Your task to perform on an android device: I'll go on vacation to Florianópolis the following month. I'll look for lodging for a lone tourist visiting Florianópolis from November 5 to November 10 using the lastminute.com app.
Image 0: 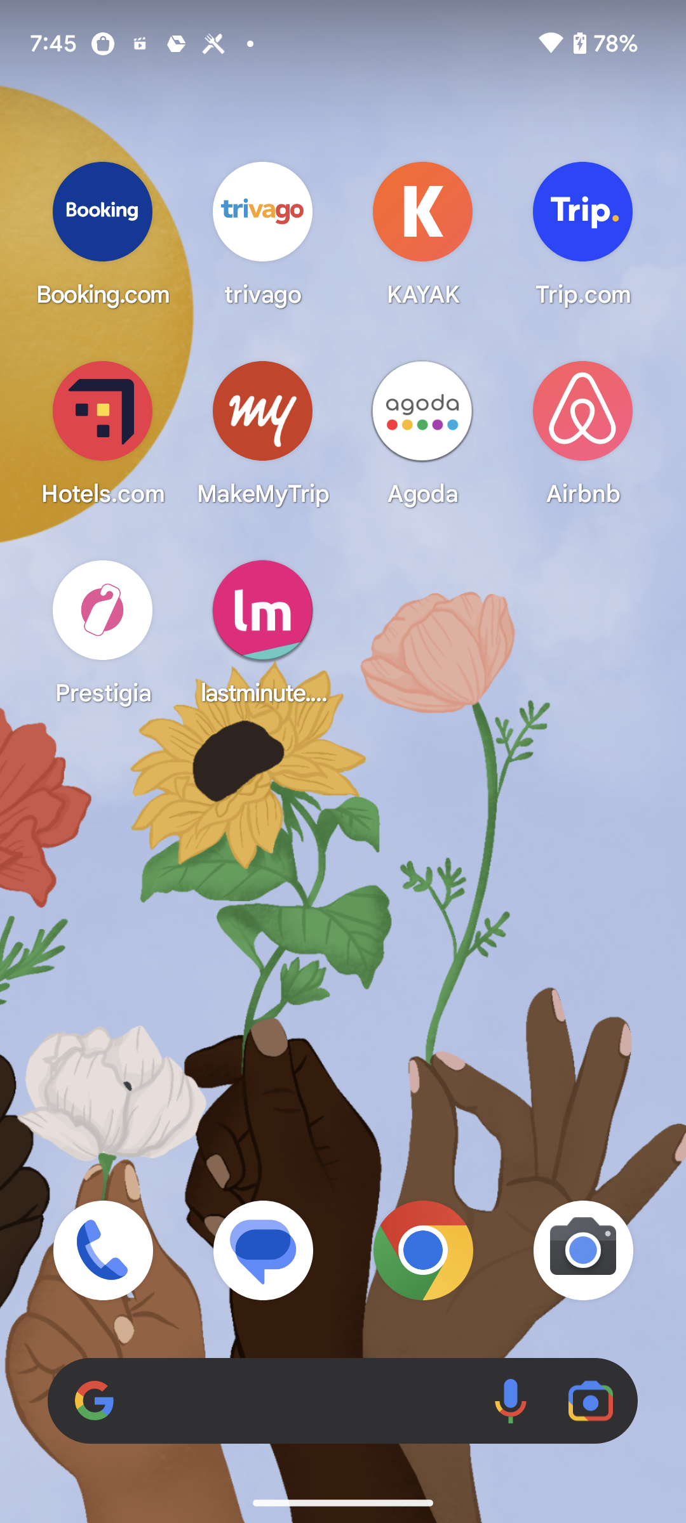
open Lastminute.com app
Step 0: open app "lastminute.com"
Image 1: 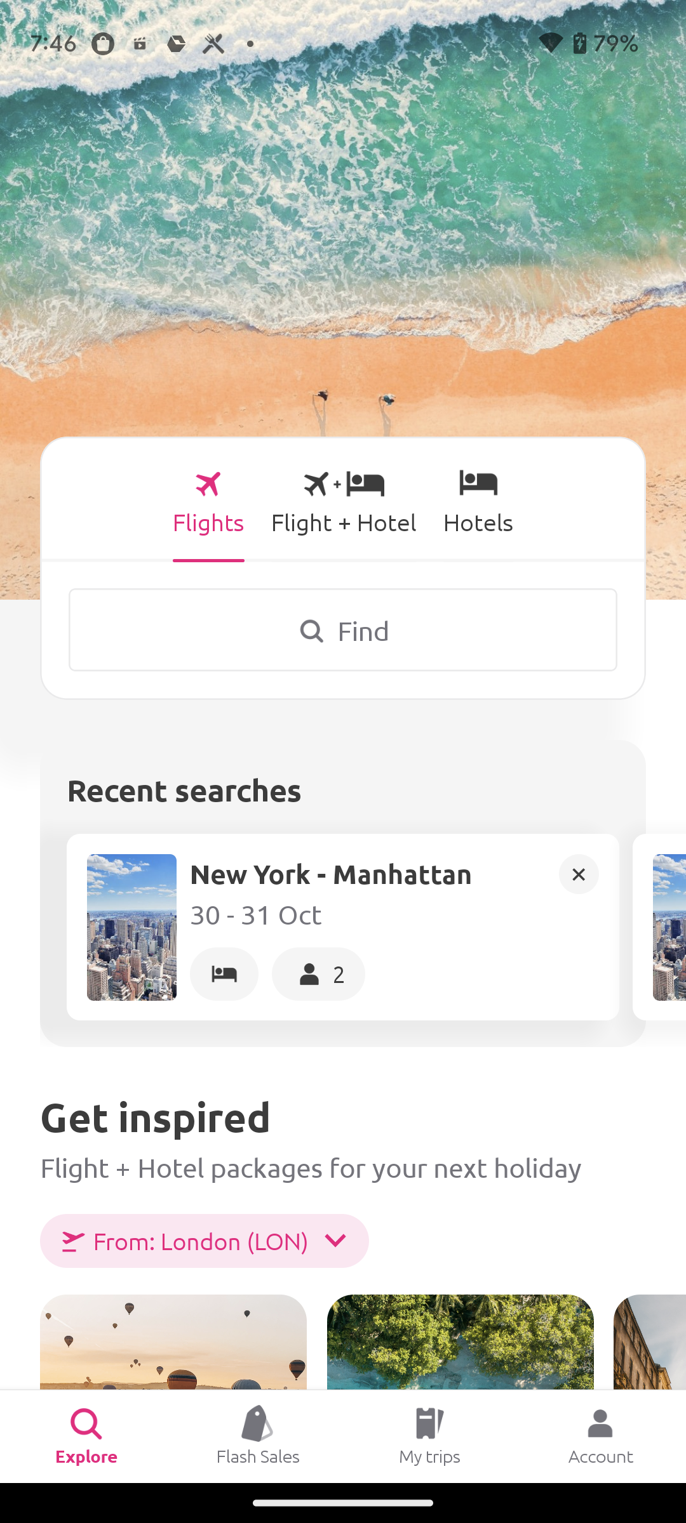
Click on the Hotels section 
Step 1: click (478, 522)
Image 2: 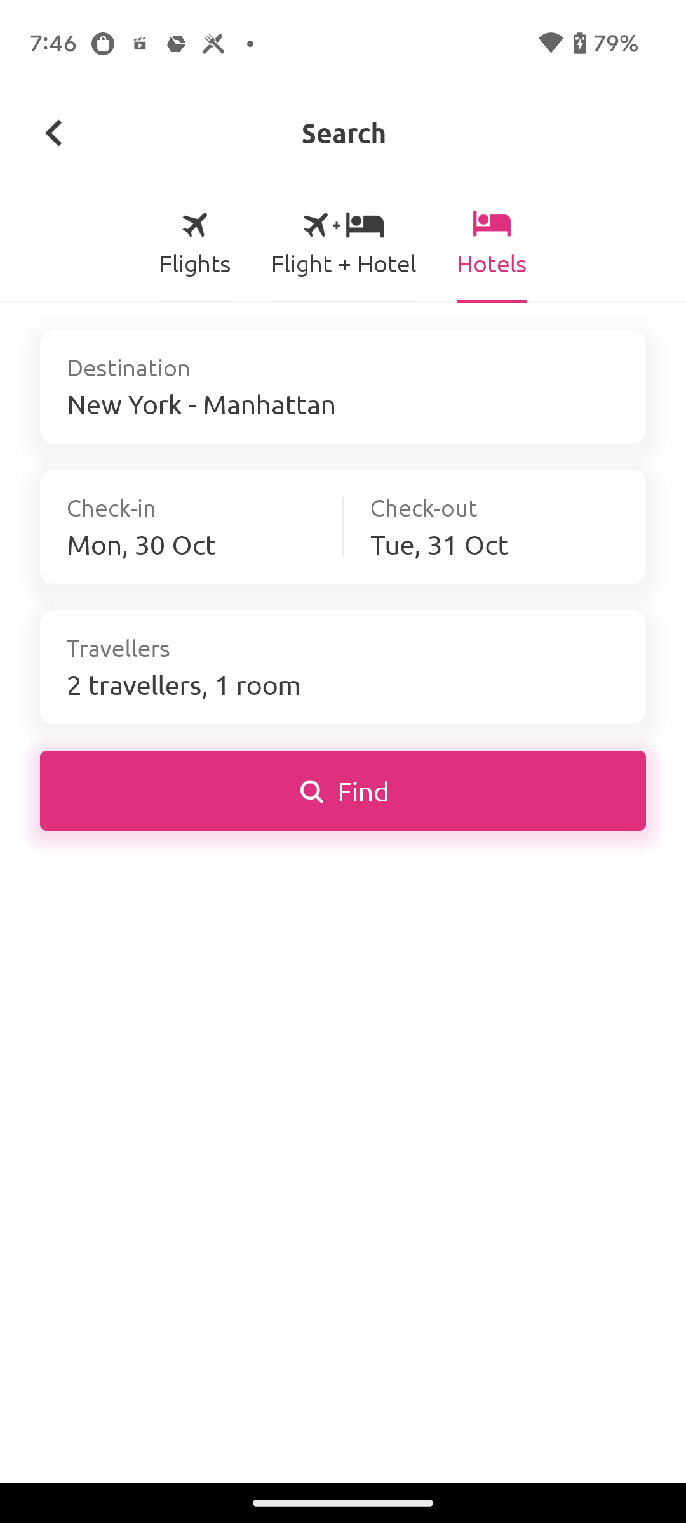
Click on the destination bar
Step 2: click (343, 404)
Image 3: 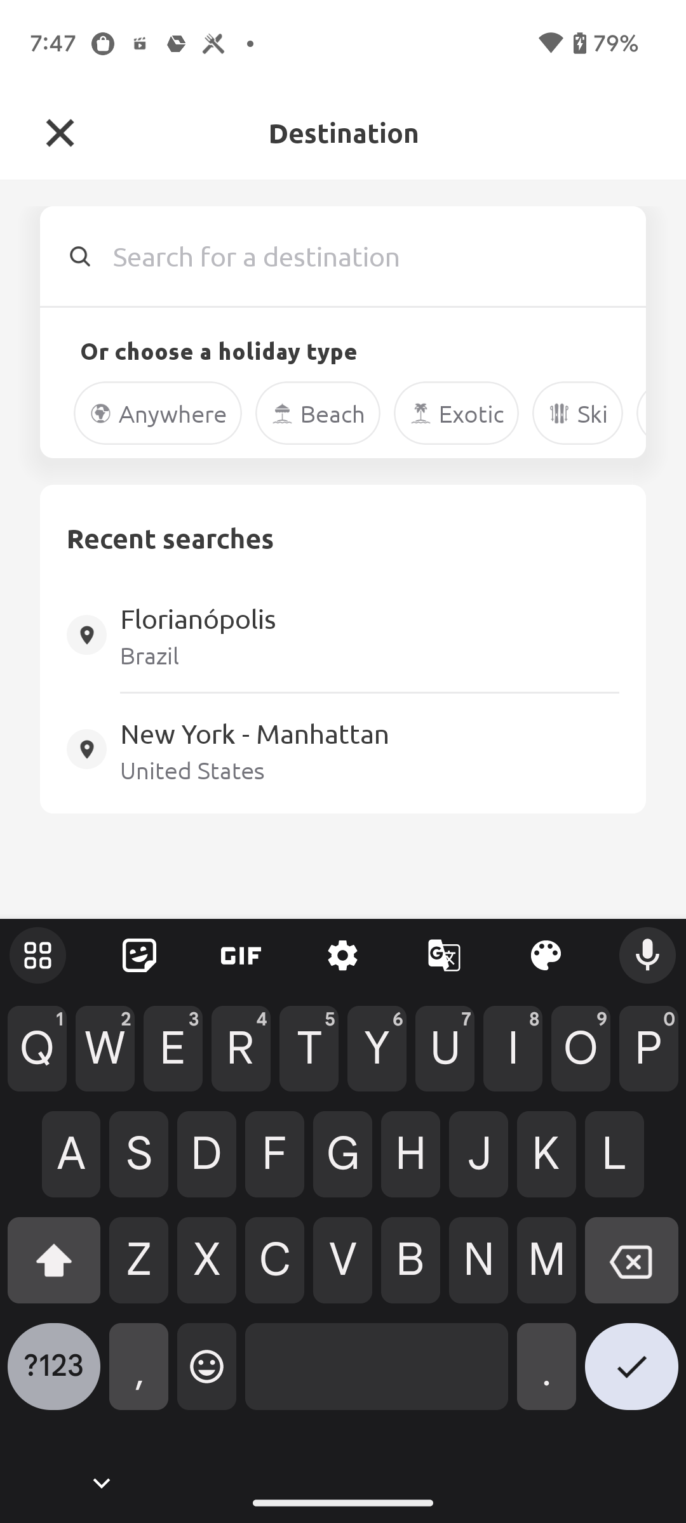
Search for Florianópolis
Step 3: type "Florianópolis"
Image 4: 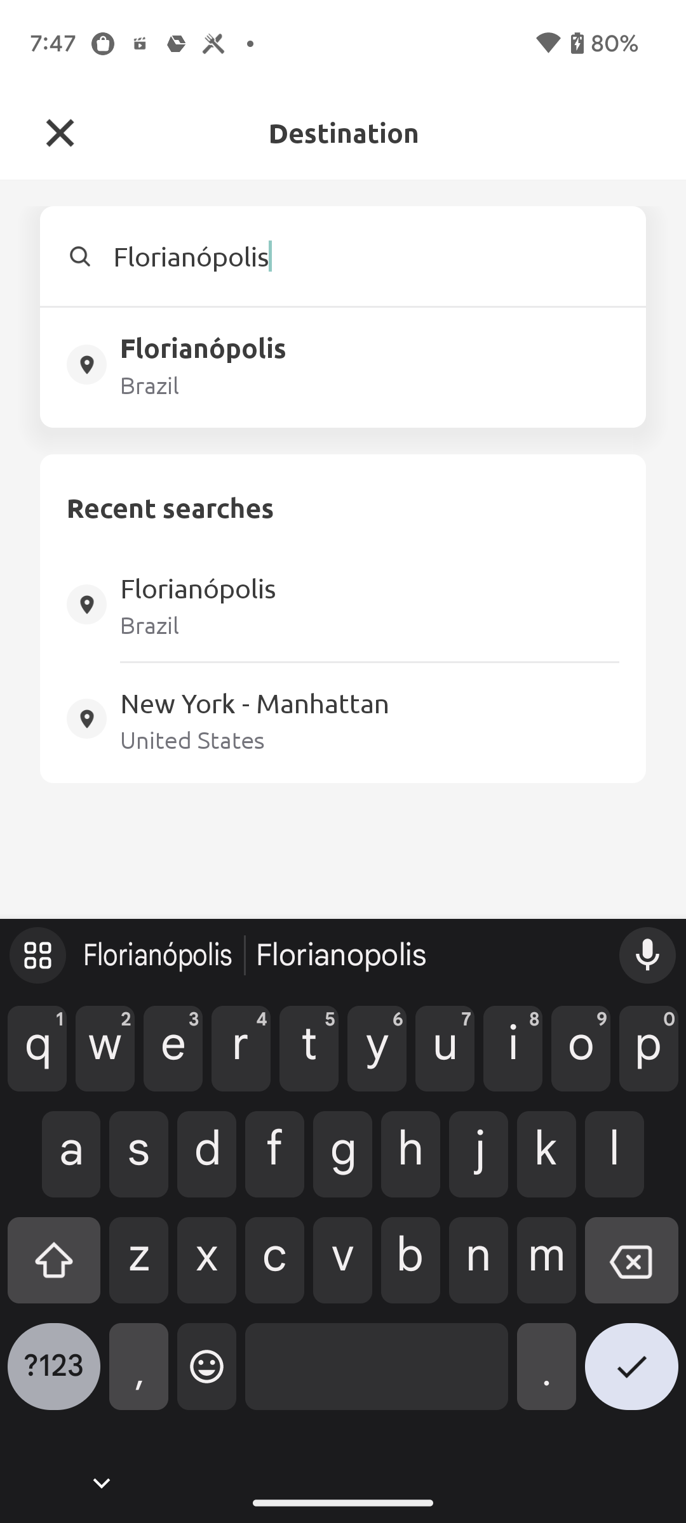
Clcik on the Florianópolis, Brazil
Step 4: click (149, 385)
Image 5: 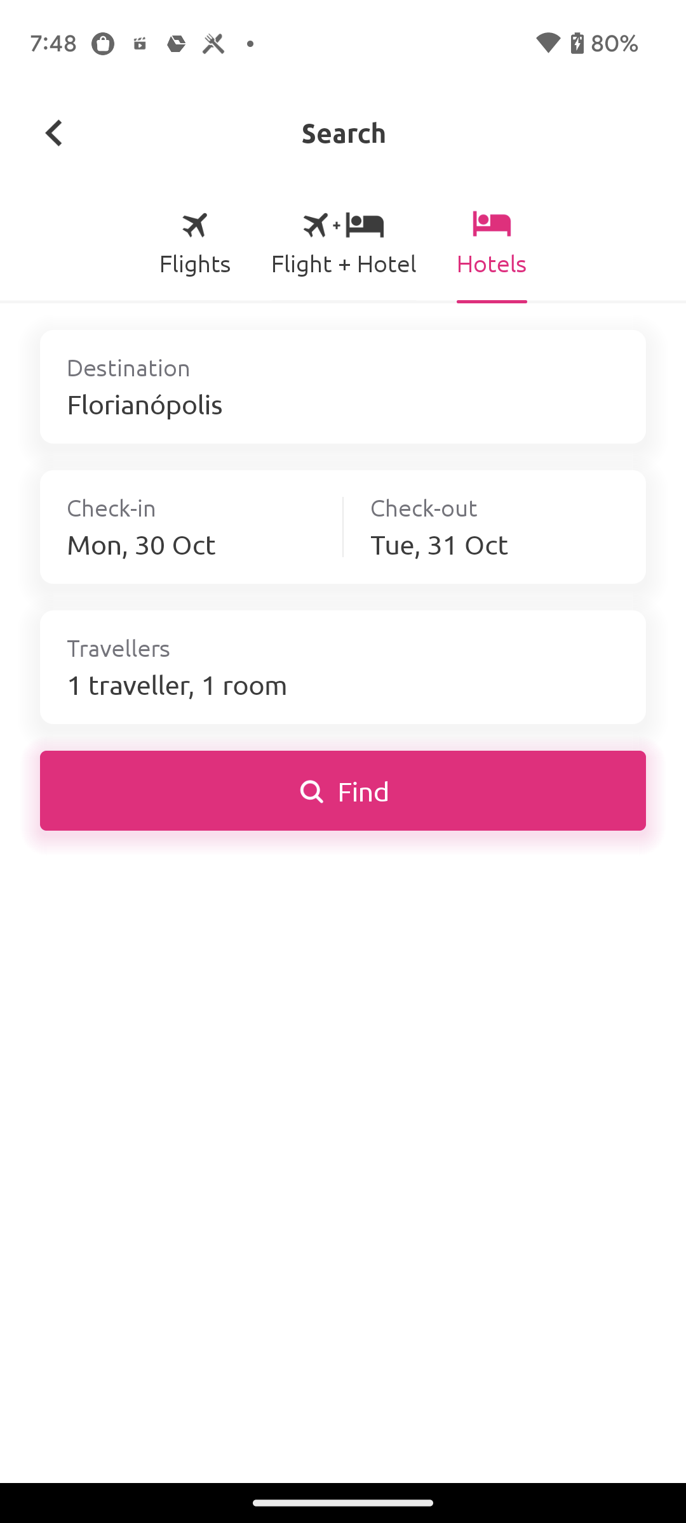
Click on the Check-in date
Step 5: click (191, 507)
Image 6: 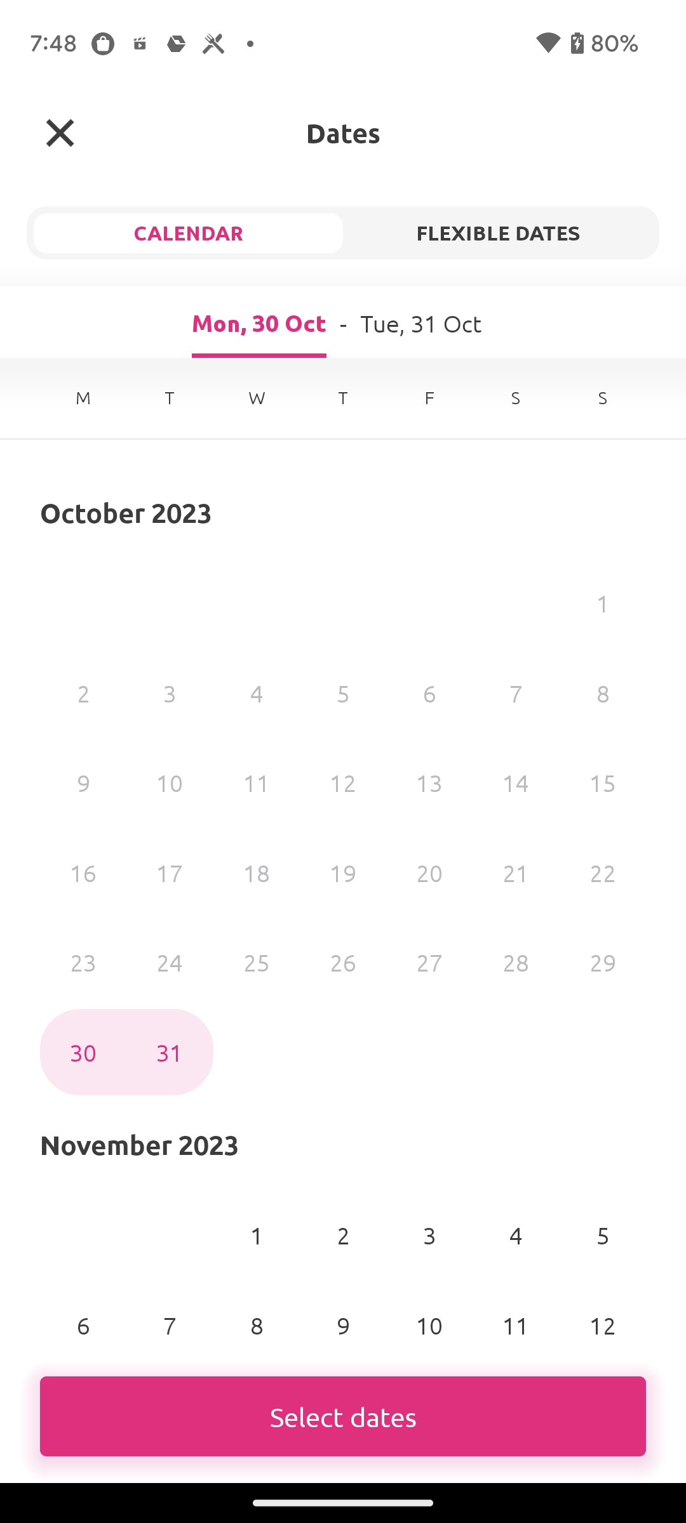
Select Check-in date as November 5
Step 6: click (602, 1235)
Image 7: 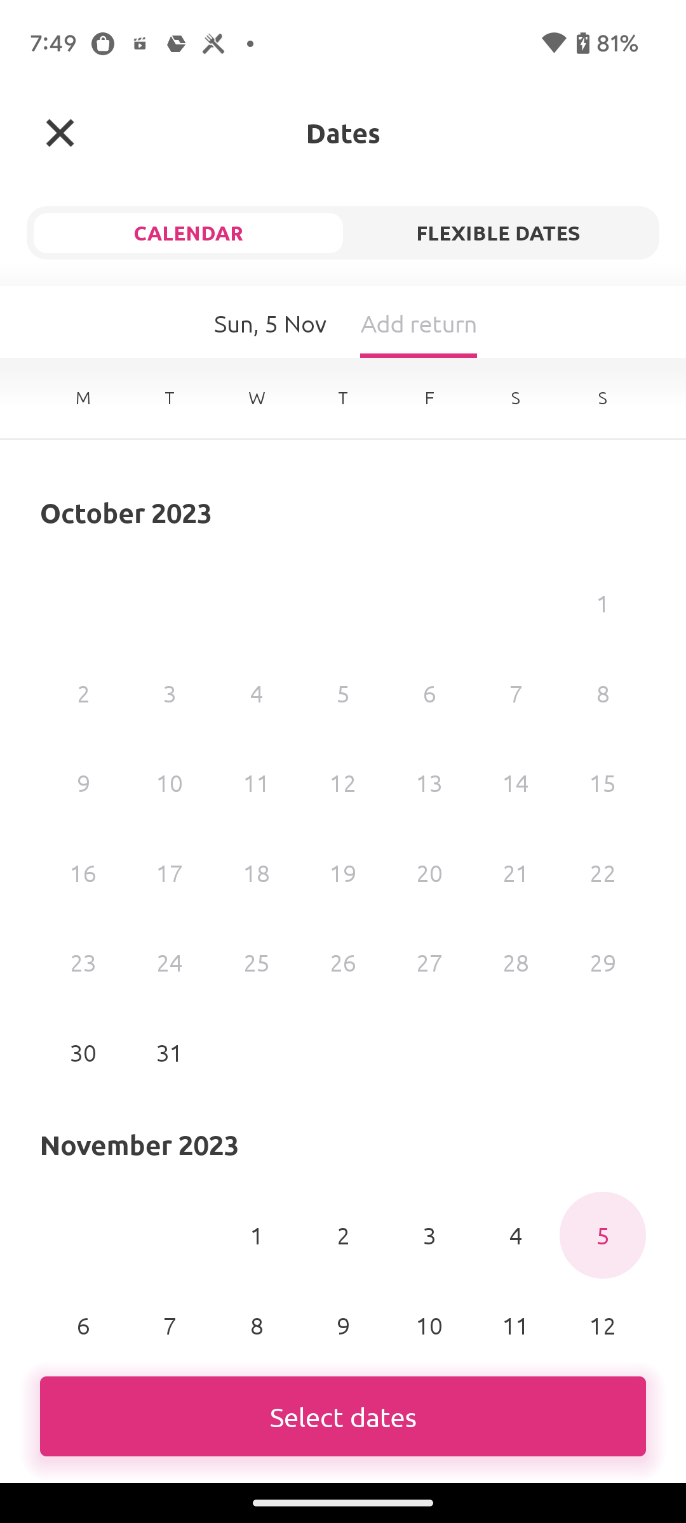
Select Check-out date as November 10
Step 7: click (429, 1325)
Image 8: 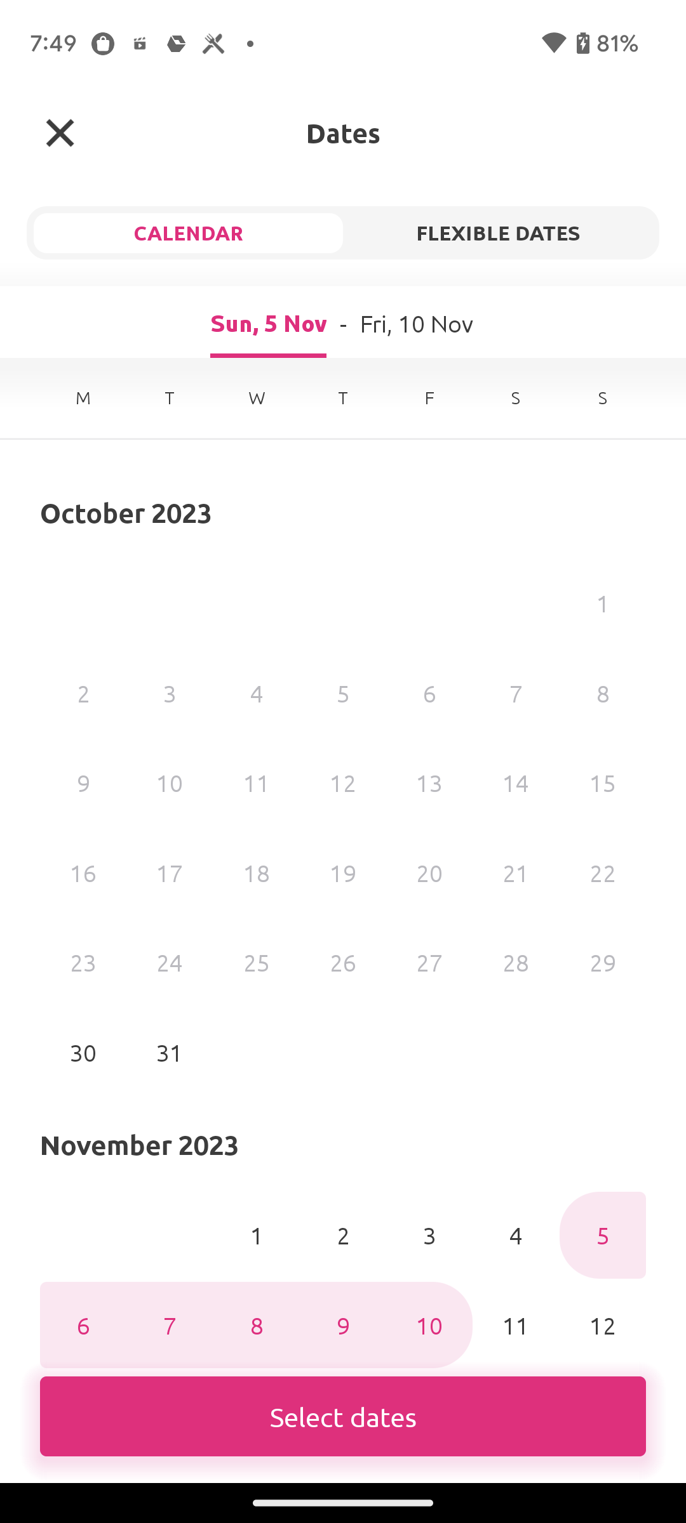
Click on Select dates at the bottom of the screen
Step 8: click (342, 1416)
Image 9: 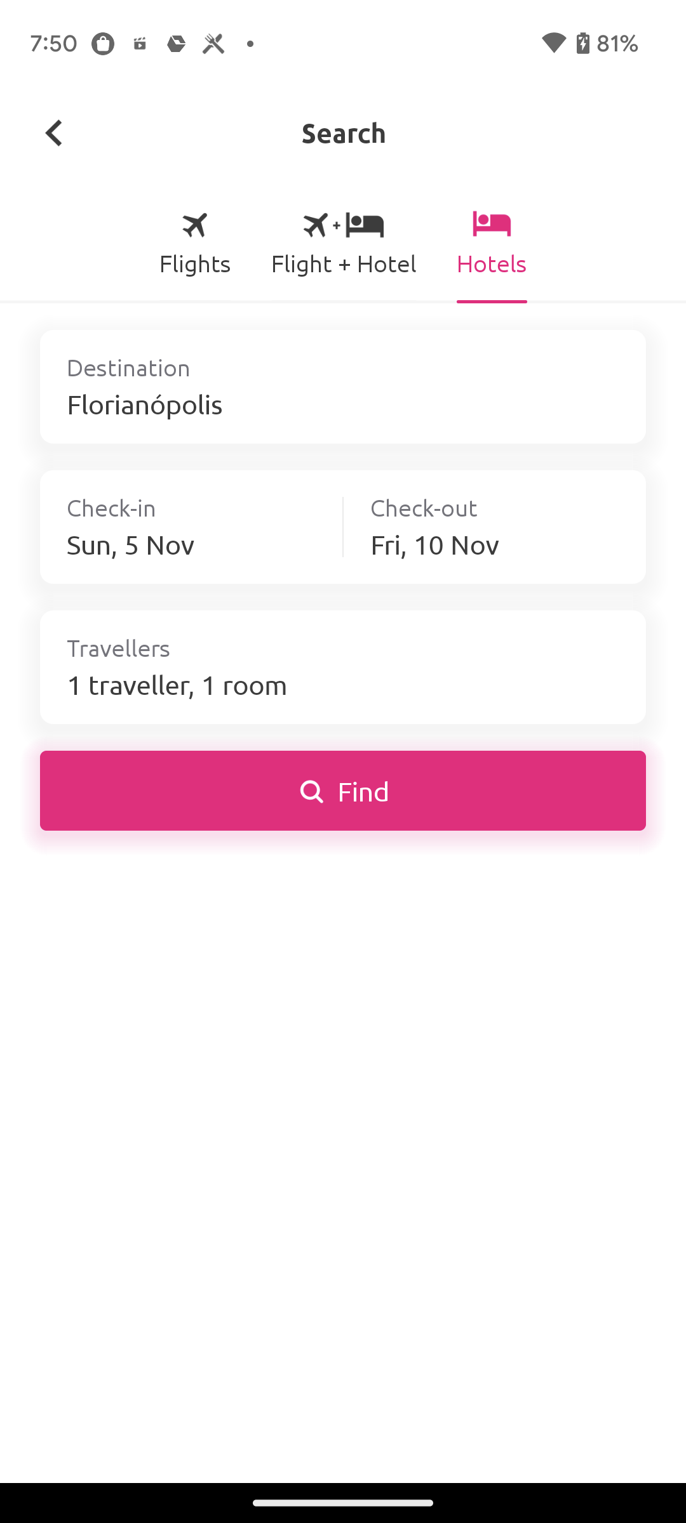
Click on the Find button
Step 9: click (343, 790)